Your task to perform on an android device: I want to save my recently visited location, Evansville.
Image 0: 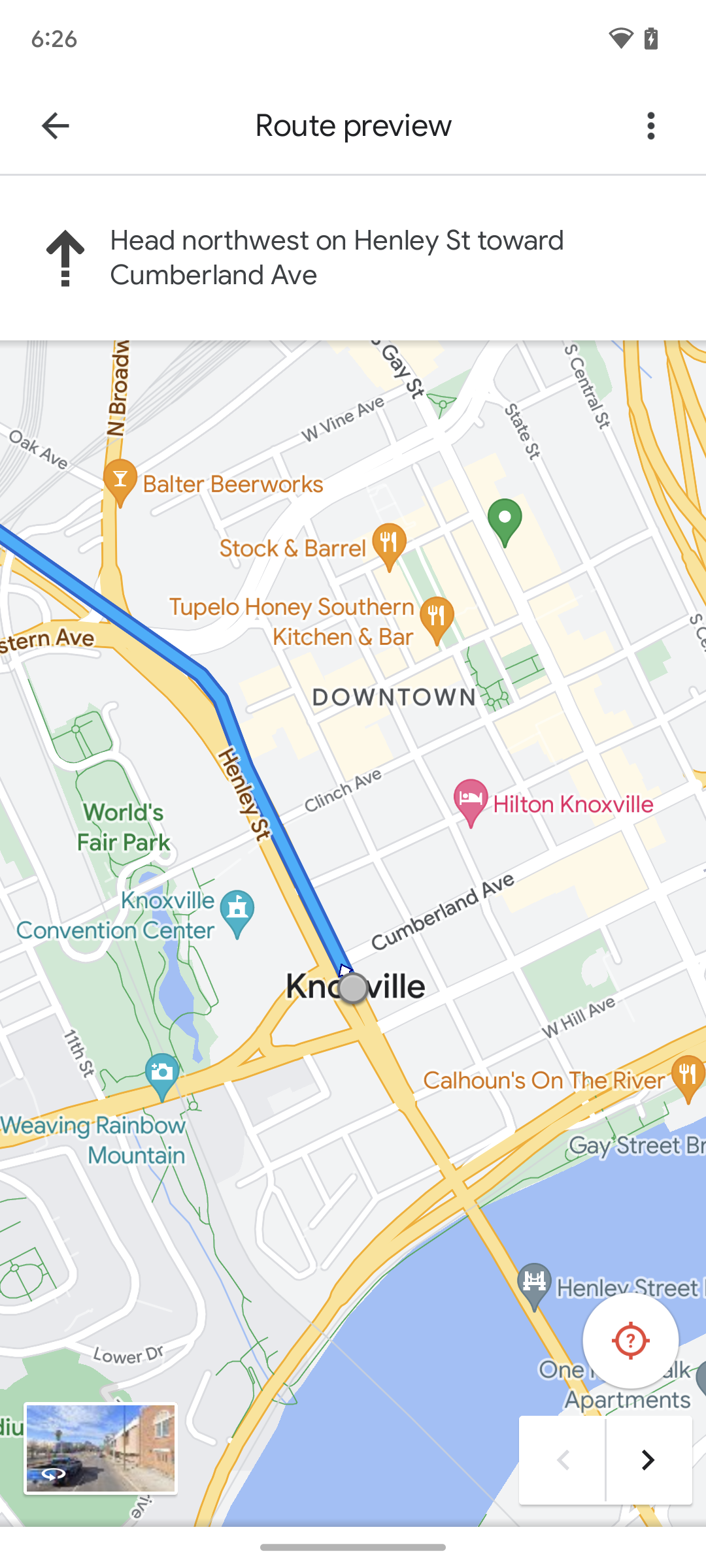
Click on the Back button on the top left corner of the screen.
Step 0: click (55, 125)
Image 2: 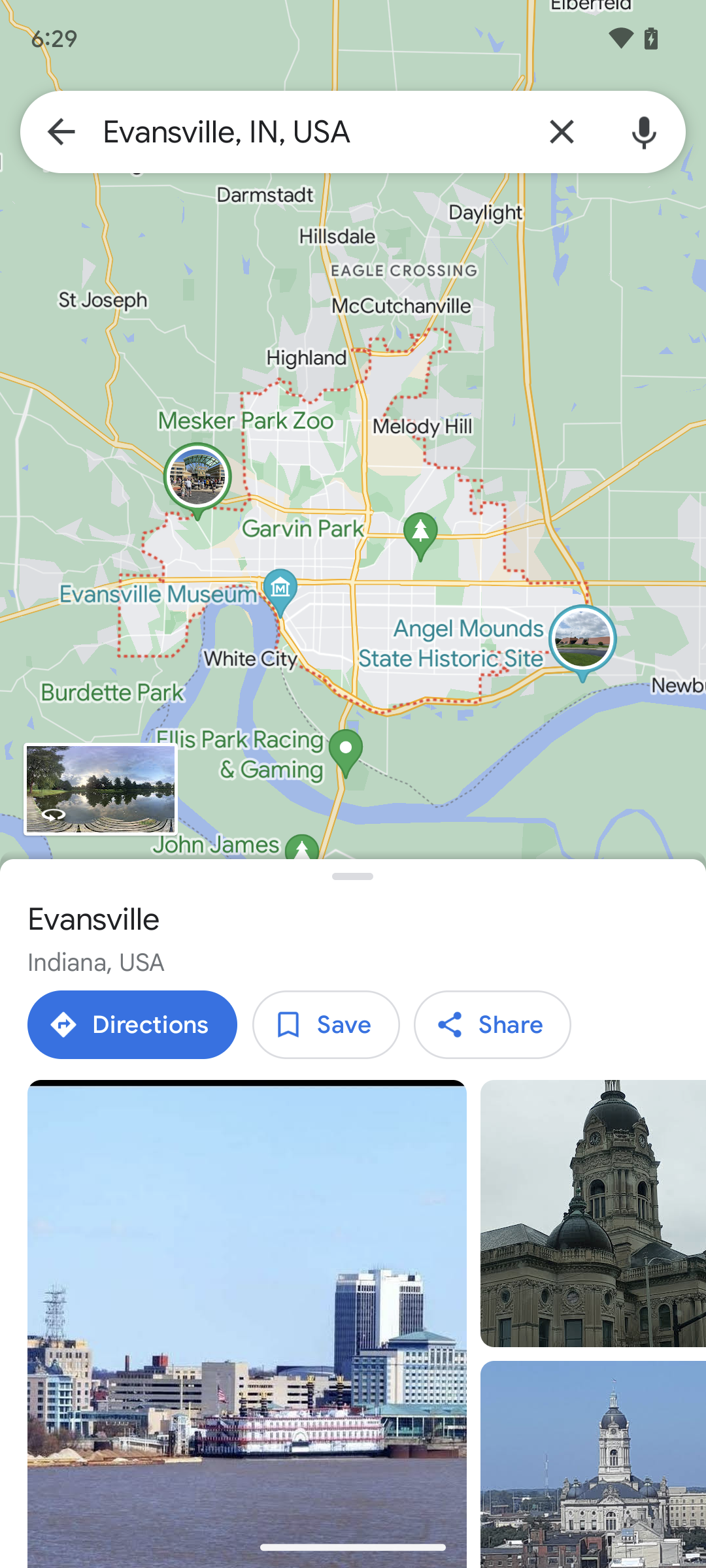
Click on the Save button on the center of the screen.
Step 2: click (326, 1024)
Image 3: 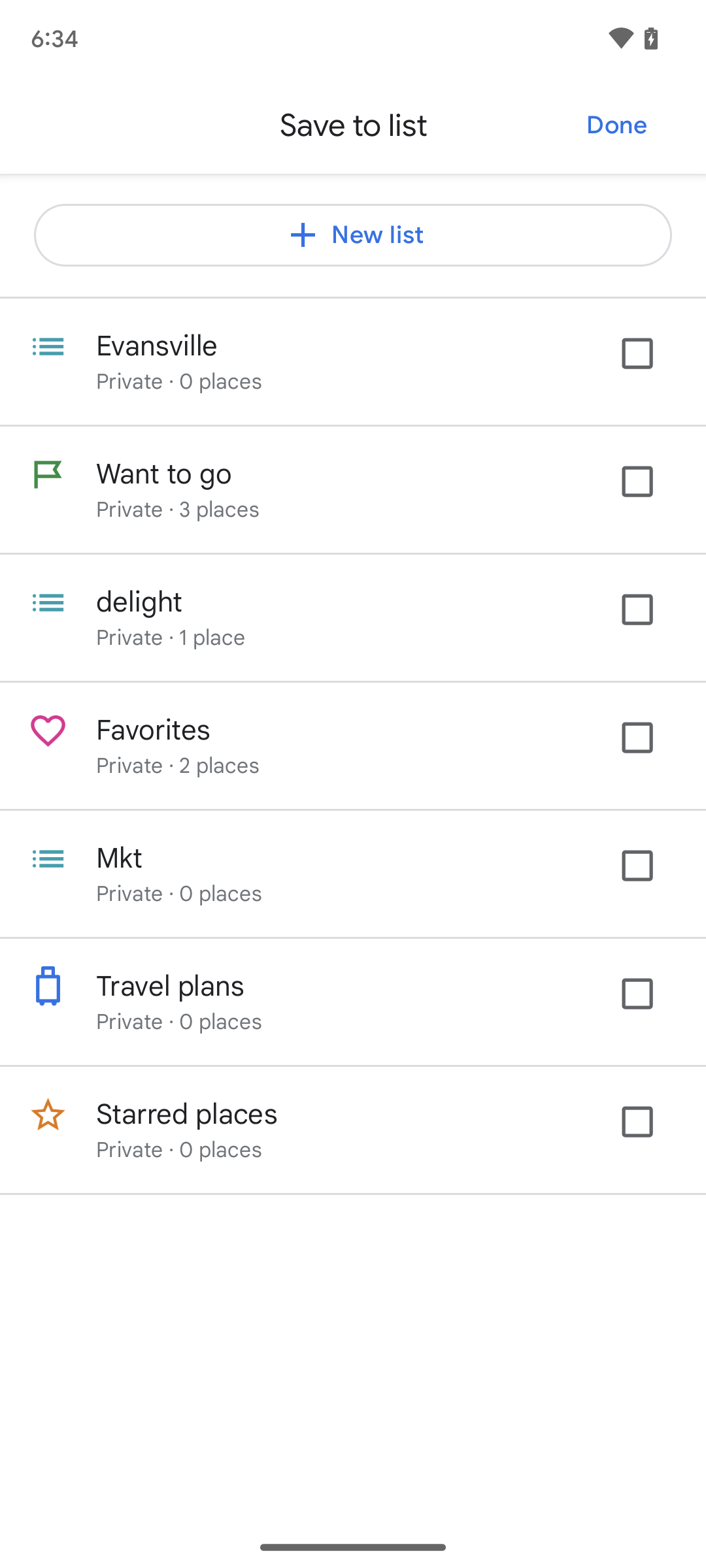
Click on Evansville on the top of the screen.
Step 3: click (339, 346)
Image 4: 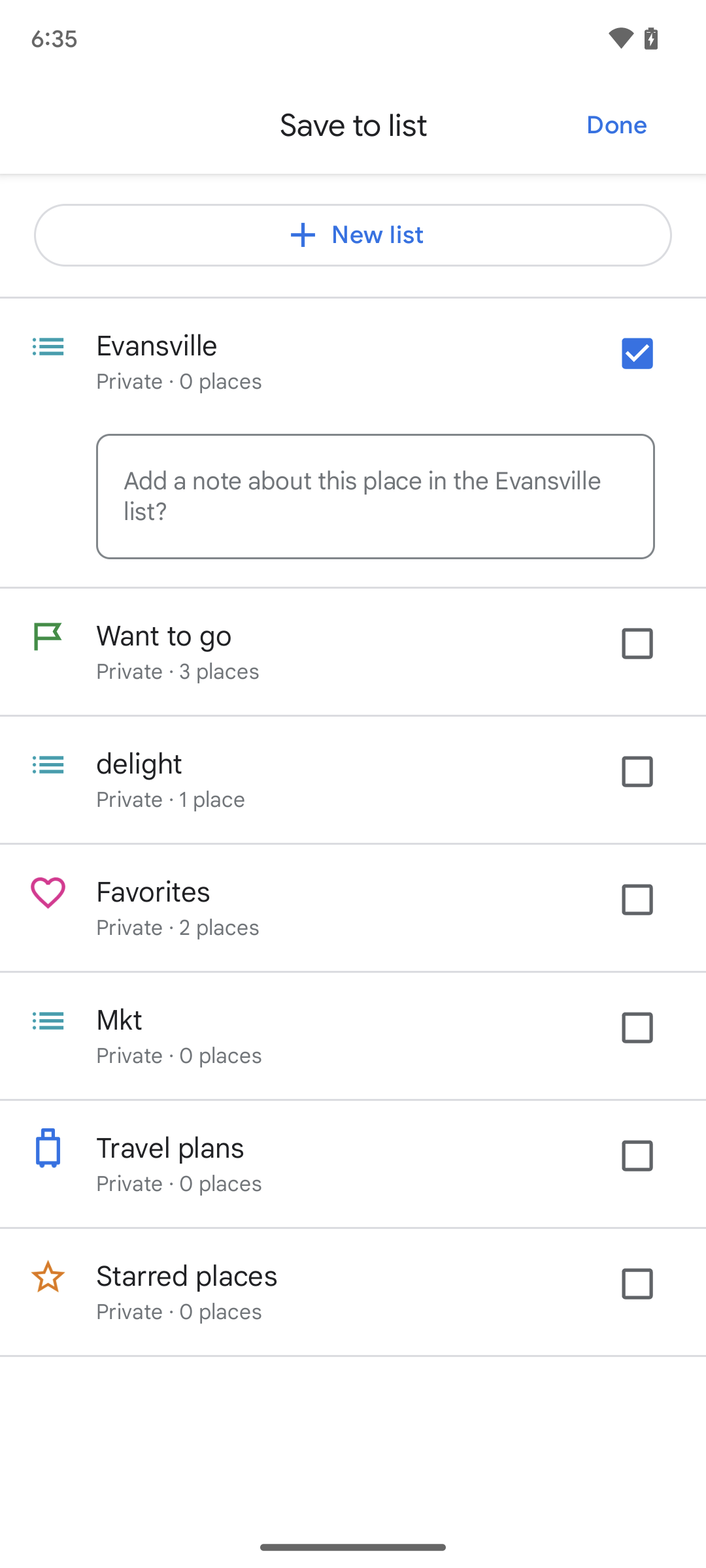
Click on the Done icon on the top right corner of the screen.
Step 4: click (616, 125)